Your task to perform on an android device: Go to the Banggood app and browse for hiking equipment.
Image 0: 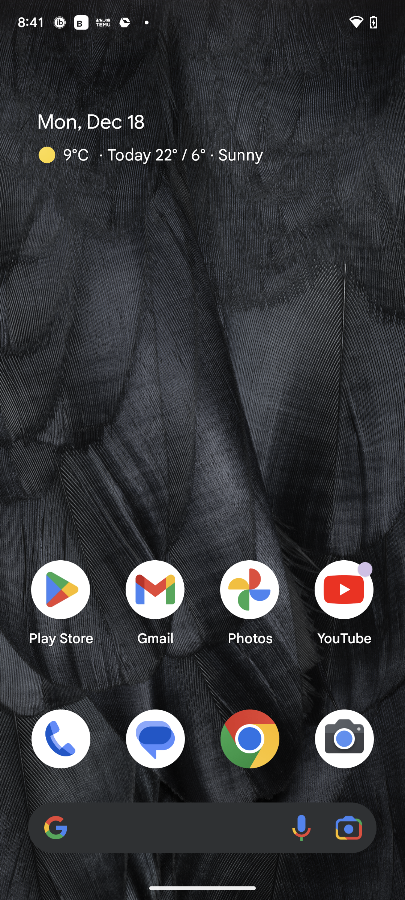
Open the Banggood app.
Step 0: open app "Banggood"
Image 1: 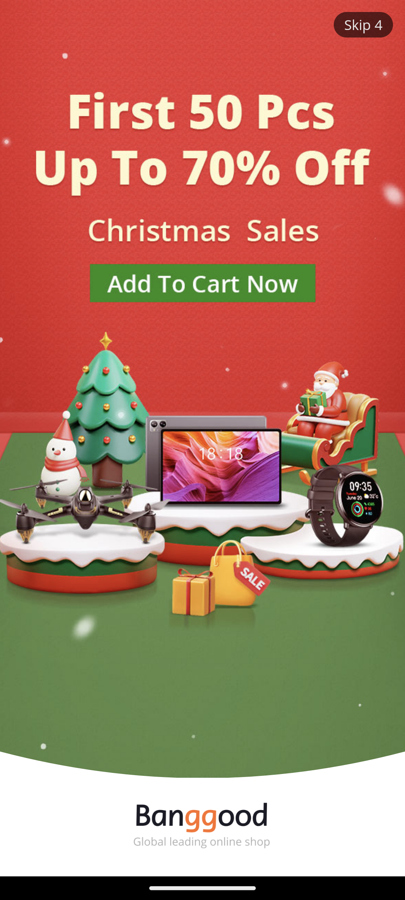
Open the Banggood app.
Step 1: wait
Image 2: 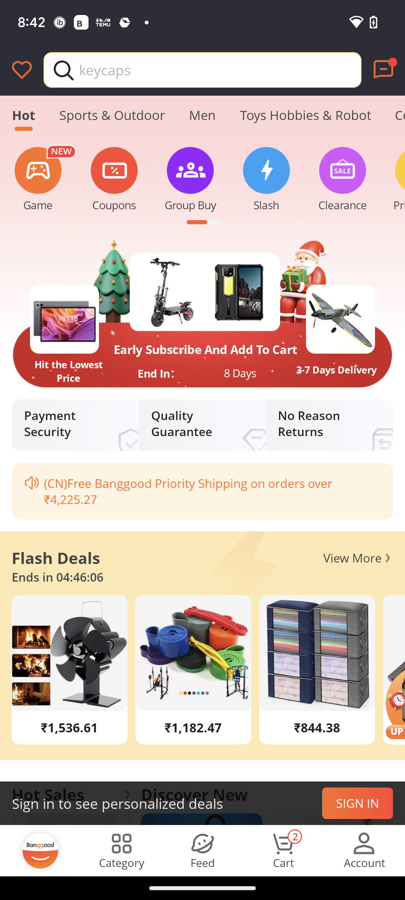
Click on the search bar at the top of the screen.
Step 2: click (120, 88)
Image 3: 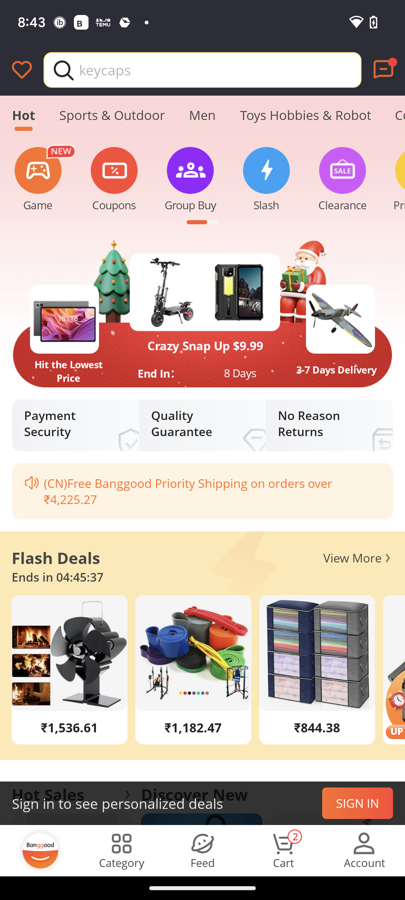
Click on the search bar at the top of the screen.
Step 3: click (220, 70)
Image 4: 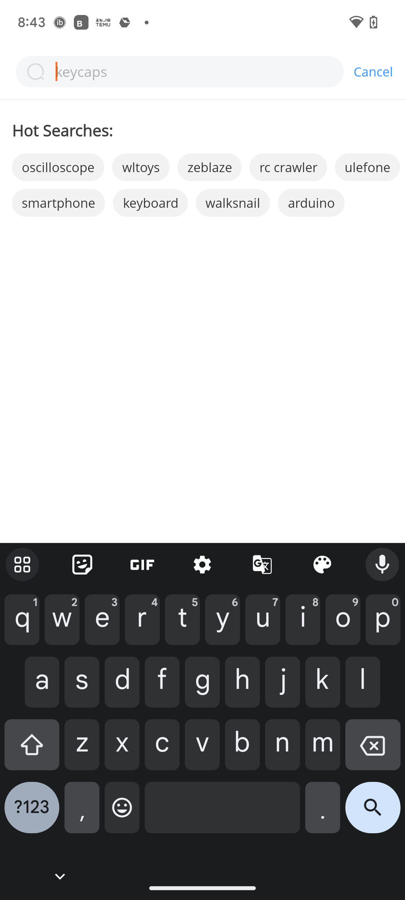
Type hiking equipment in the search bar.
Step 4: type "hiking equipment"